Your task to perform on an android device: Find two hotel rooms near Vancouver International Airport for three adults from December 16 to 20 on the KAYAK app.
Image 0: 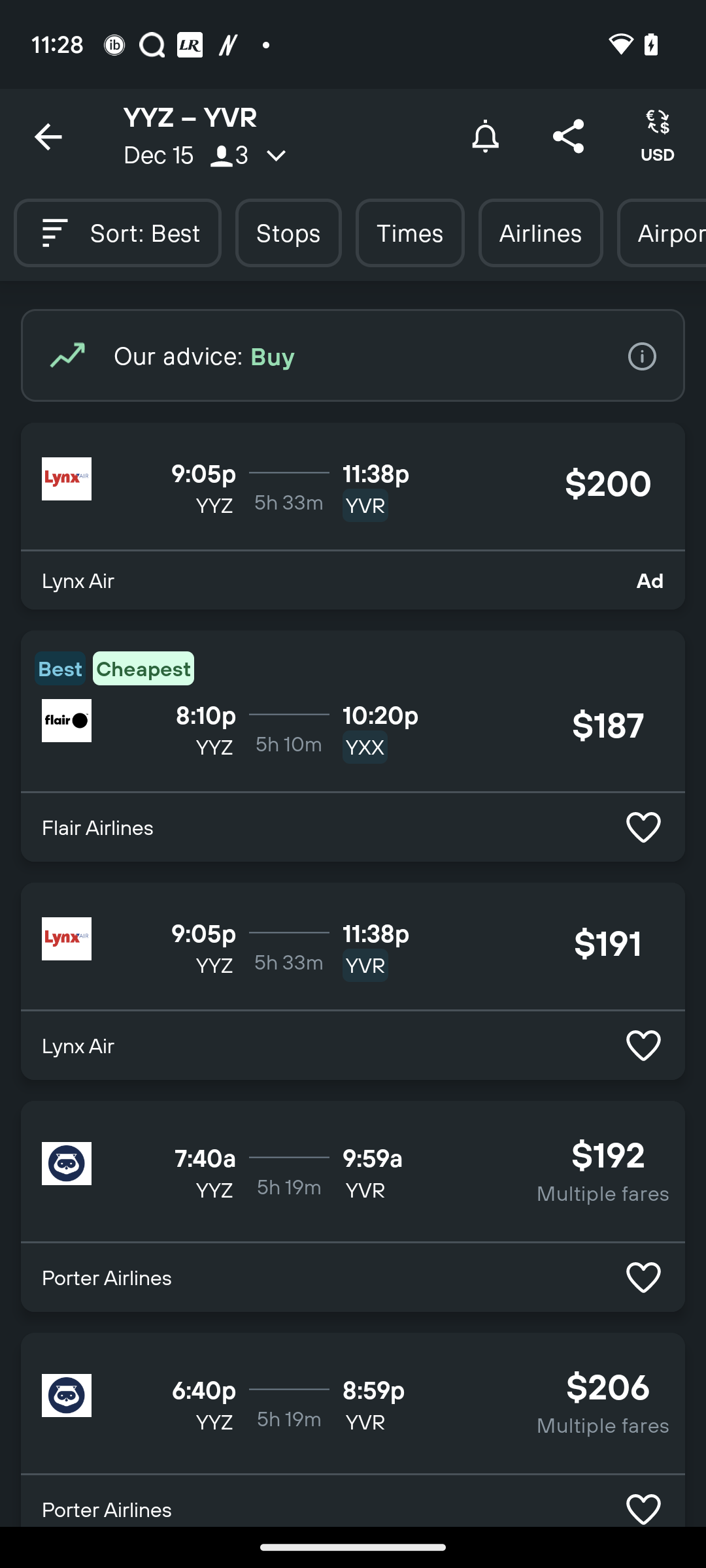
Go back to the previous page.
Step 0: press back button
Image 3: 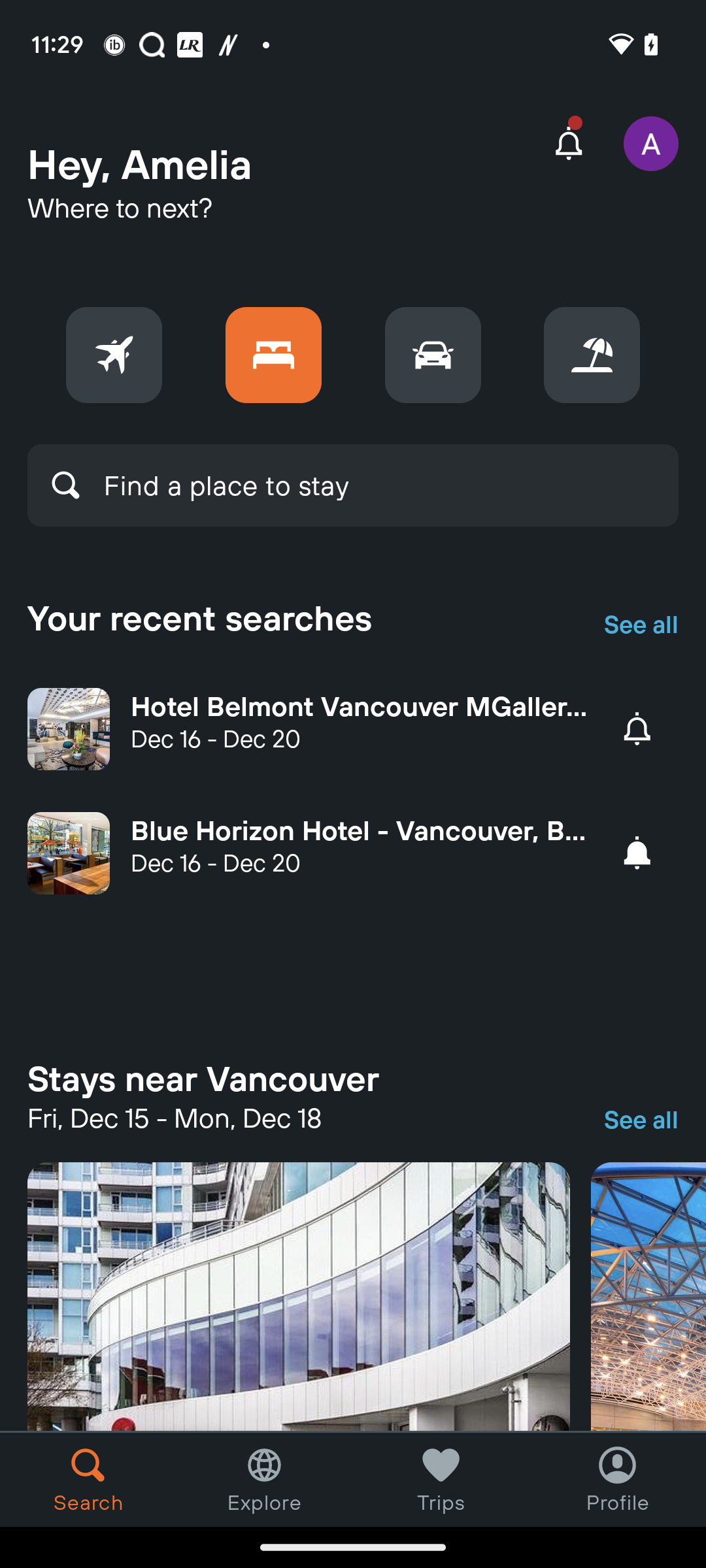
Click on the "Find a place to stay" search box.
Step 3: click (505, 501)
Image 4: 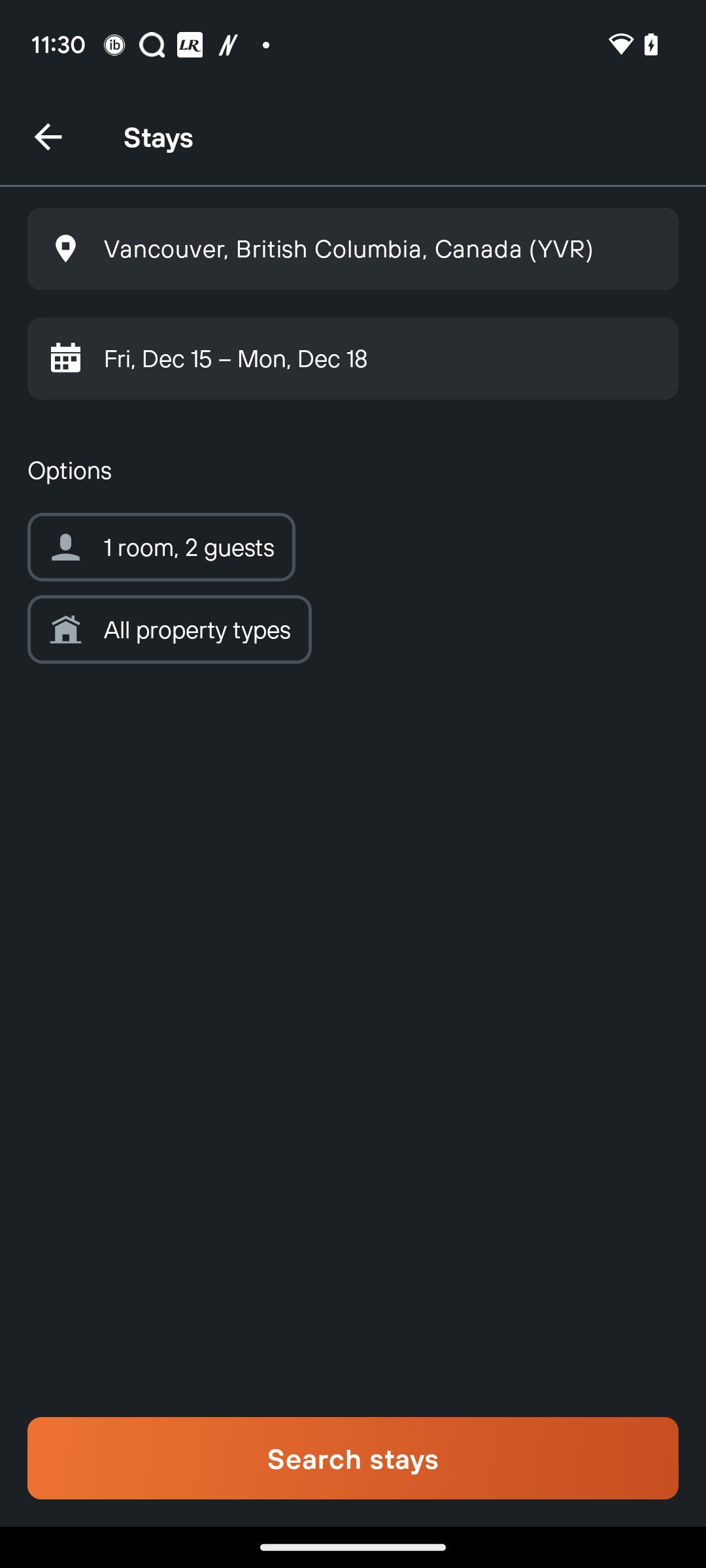
Click on the Calendar icon.
Step 4: click (353, 358)
Image 5: 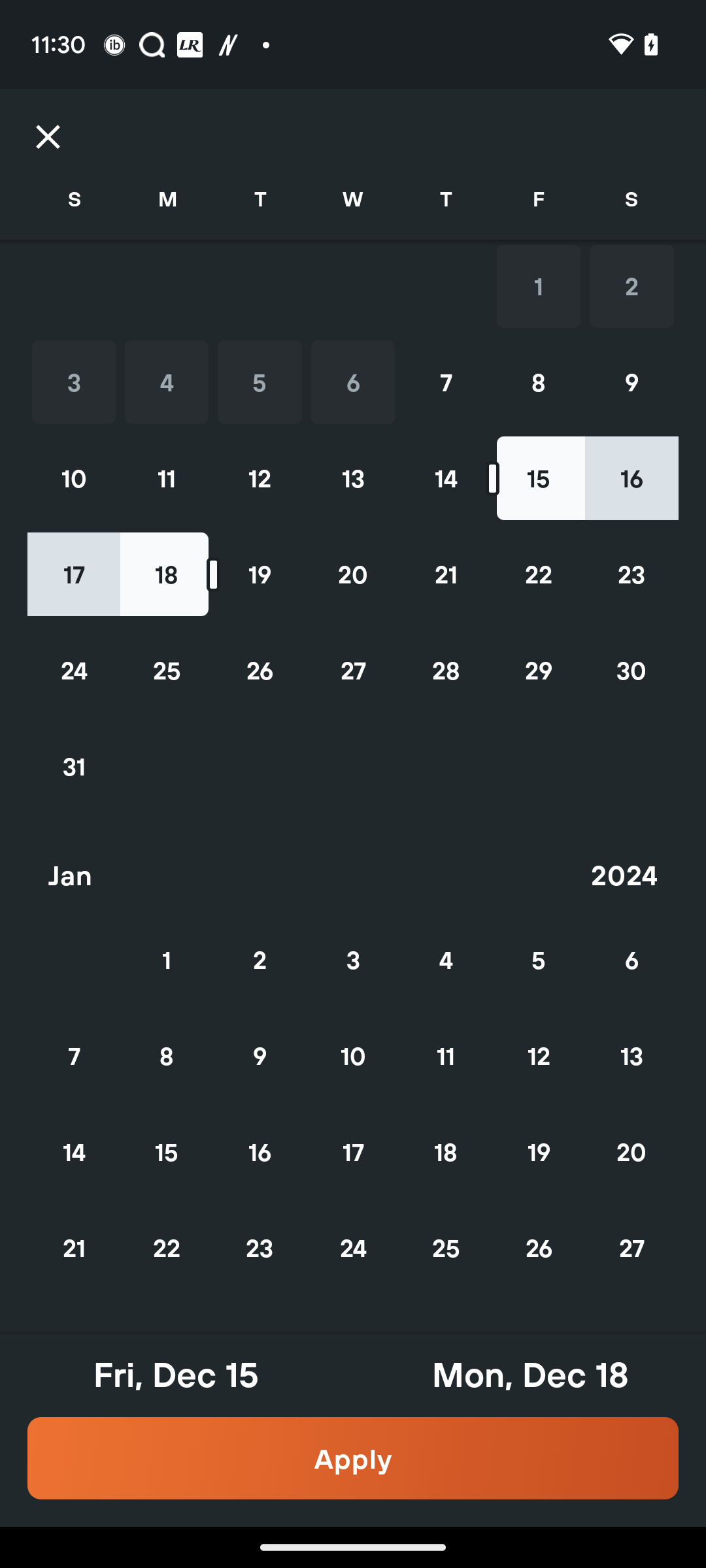
Click on the Date December 16.
Step 5: click (631, 478)
Image 6: 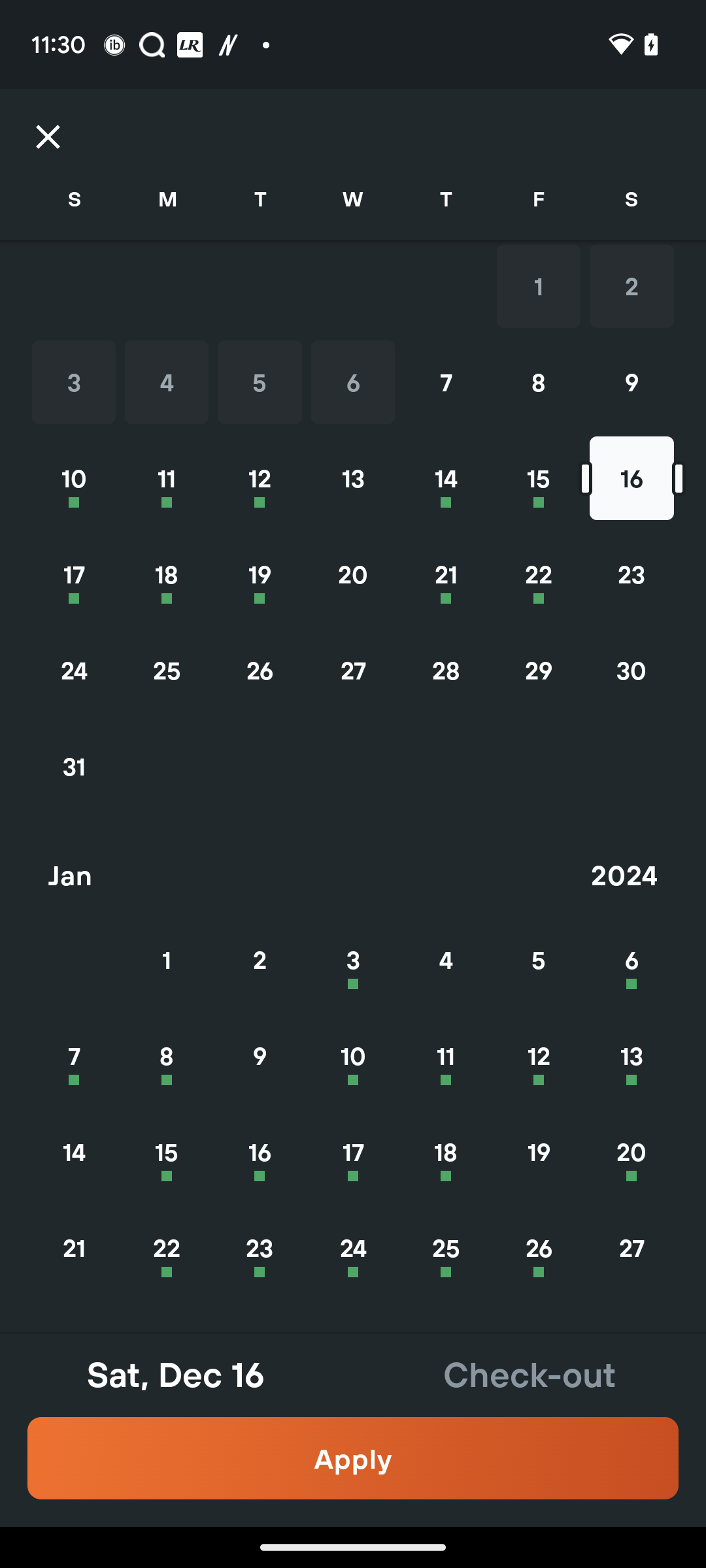
Click on the Date December 20.
Step 6: click (353, 574)
Image 7: 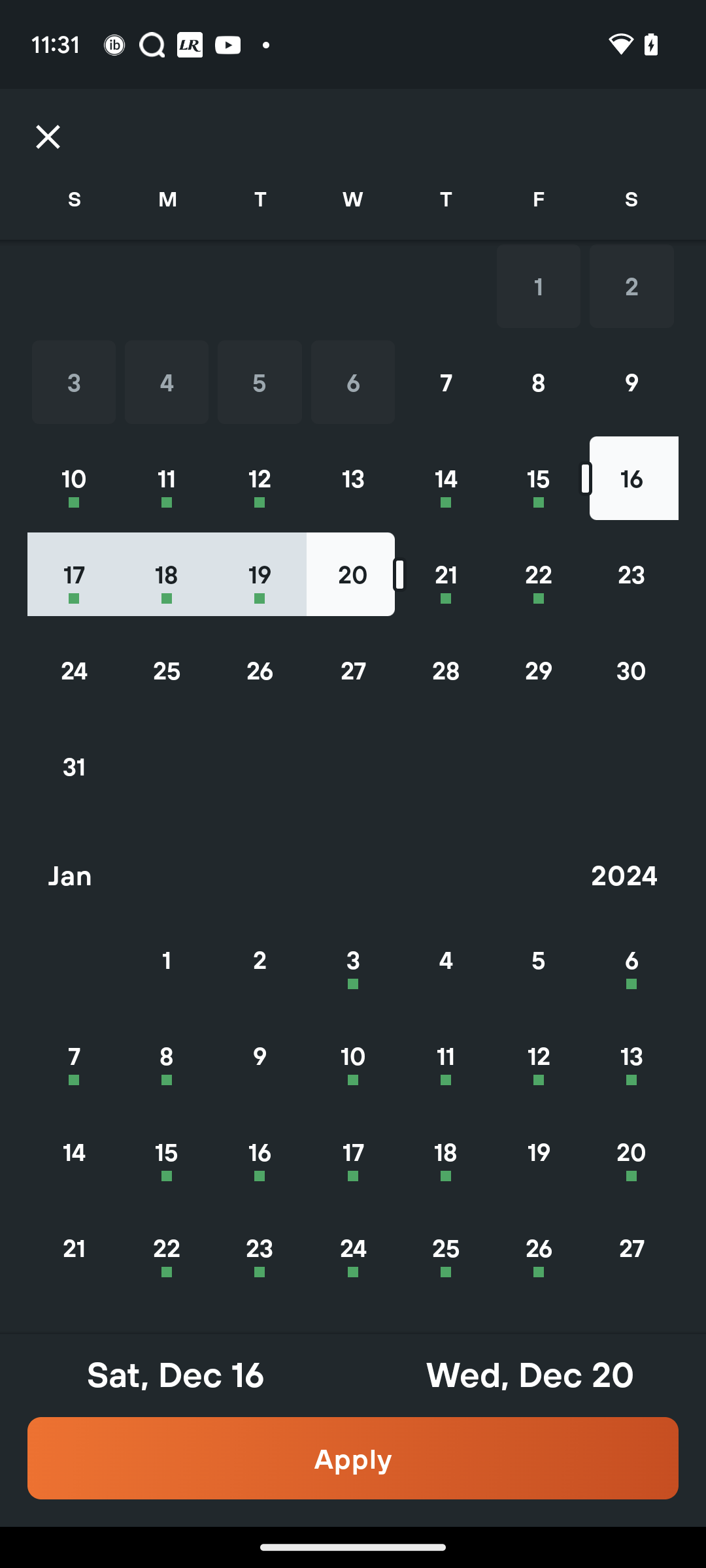
Click on the Apply button at the bottom.
Step 7: click (353, 1458)
Image 8: 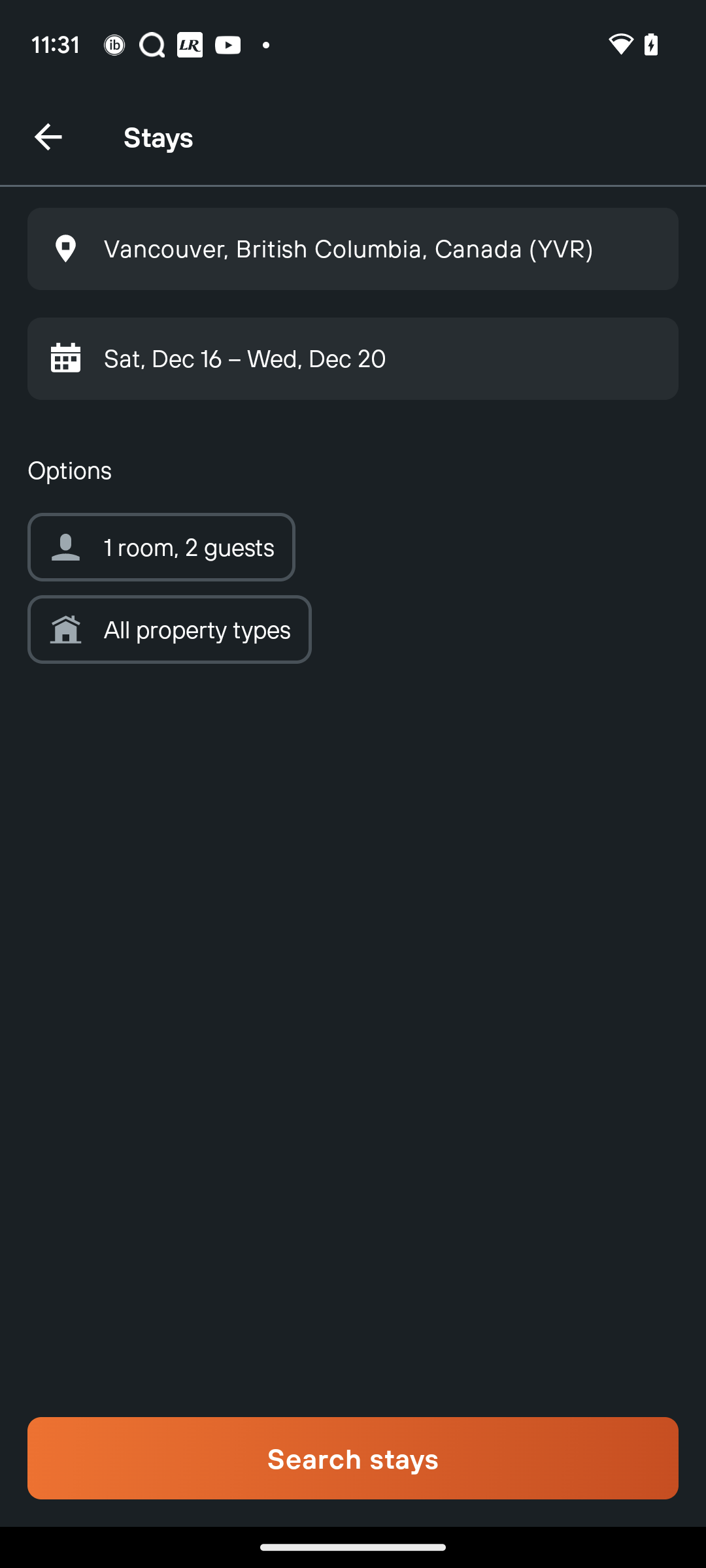
Click on the text 1 room.
Step 8: click (161, 547)
Image 9: 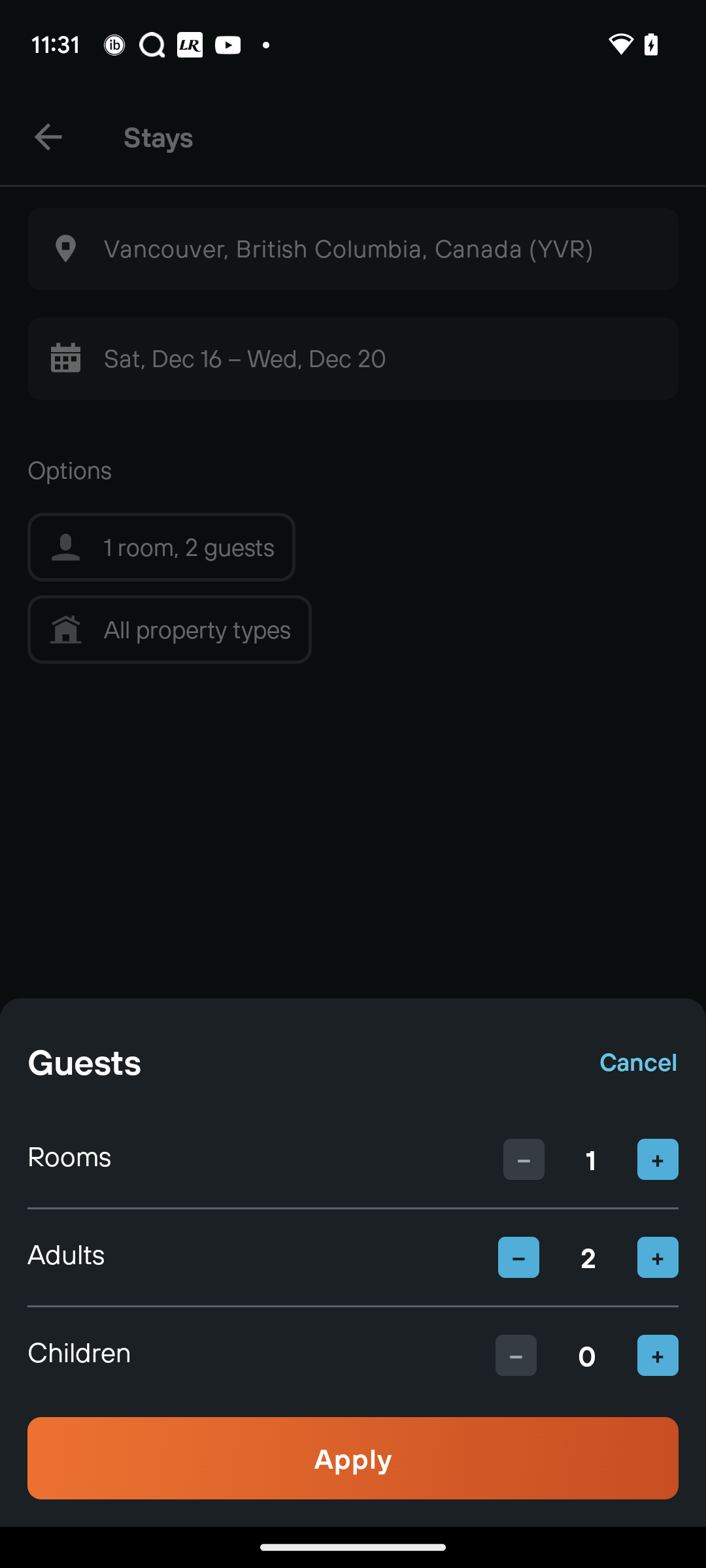
Click on the + icon of the Rooms tab.
Step 9: click (658, 1159)
Image 10: 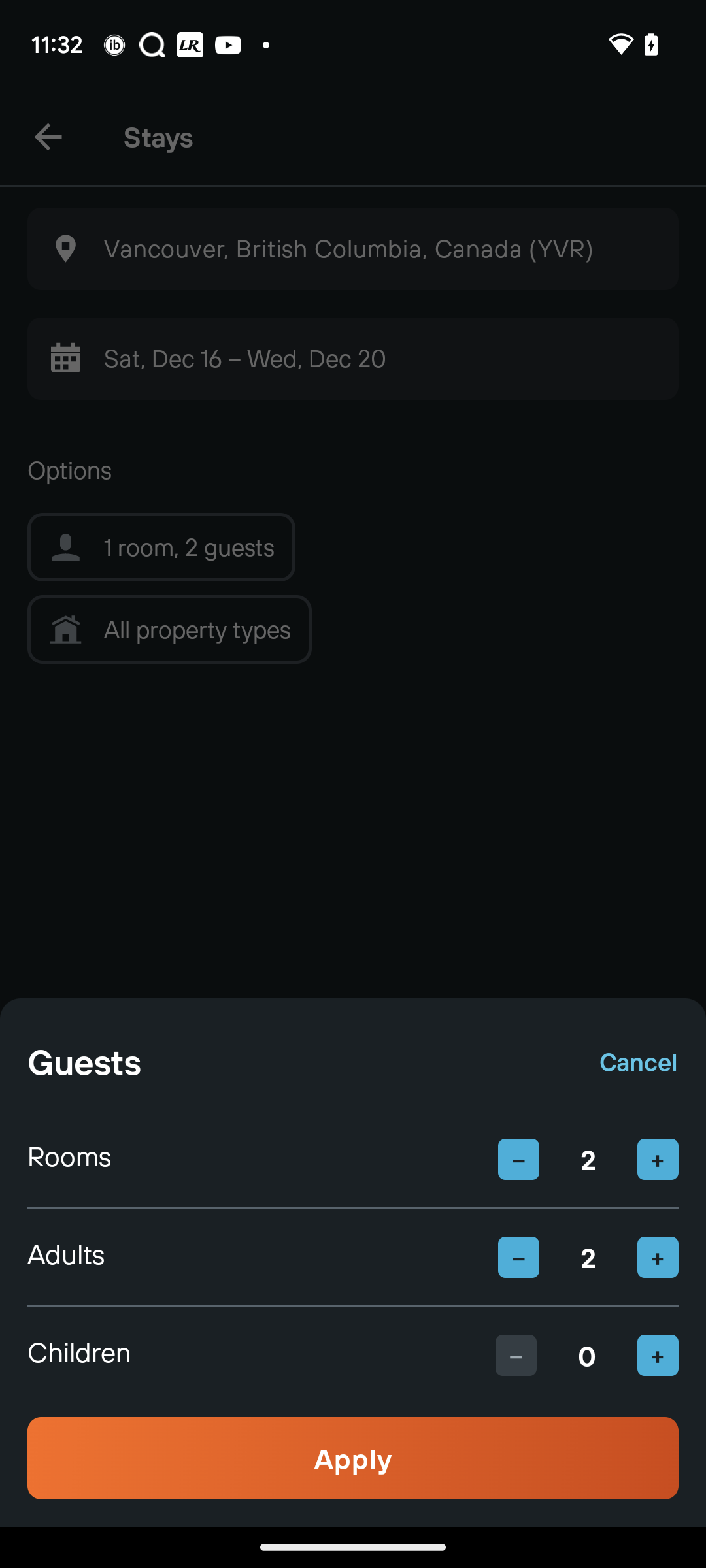
Click on the + icon  of the Adults tab.
Step 10: click (658, 1257)
Image 11: 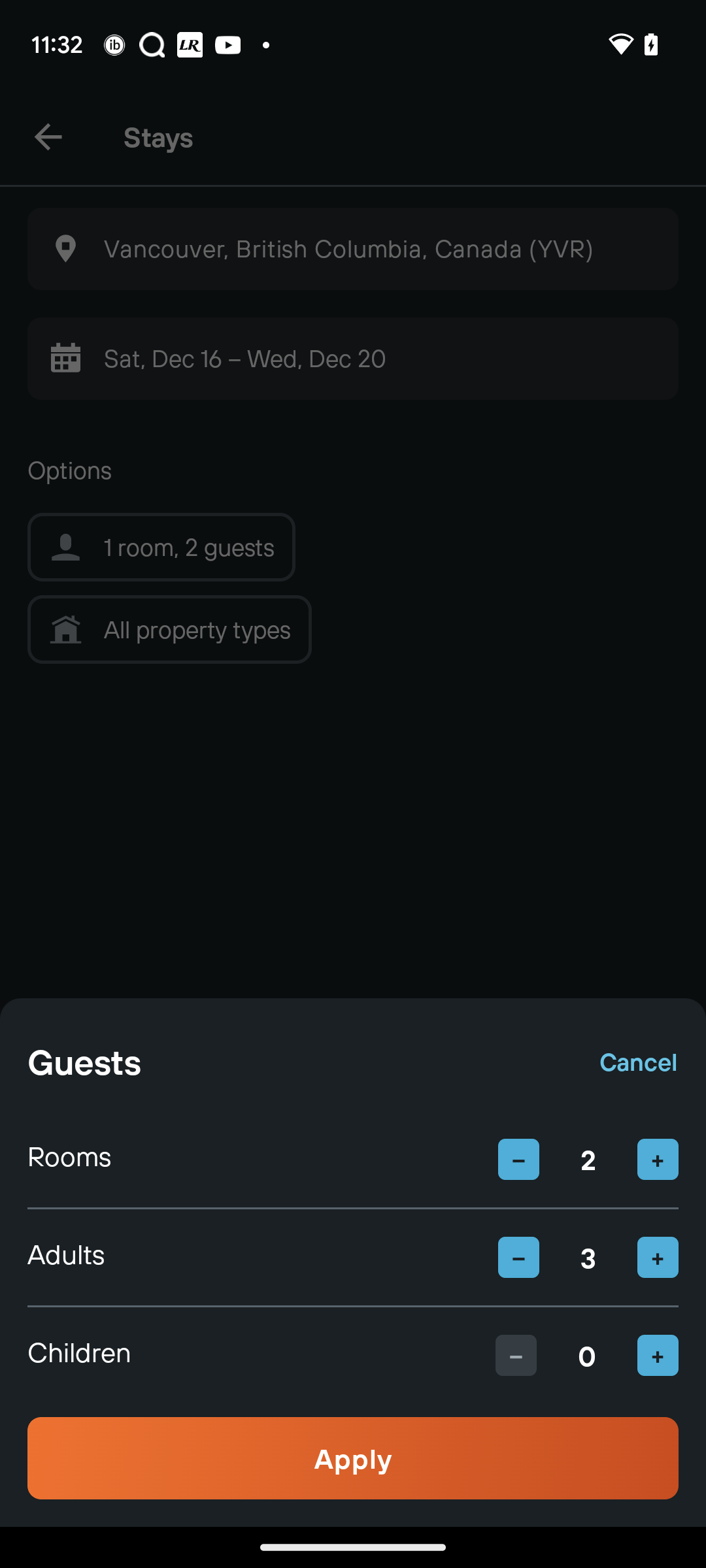
Click on the Apply button at the bottom.
Step 11: click (353, 1458)